Your task to perform on an android device: Go to the Wynk Music app & create a playlist with the name My Retro & add the recently play song
Image 0: 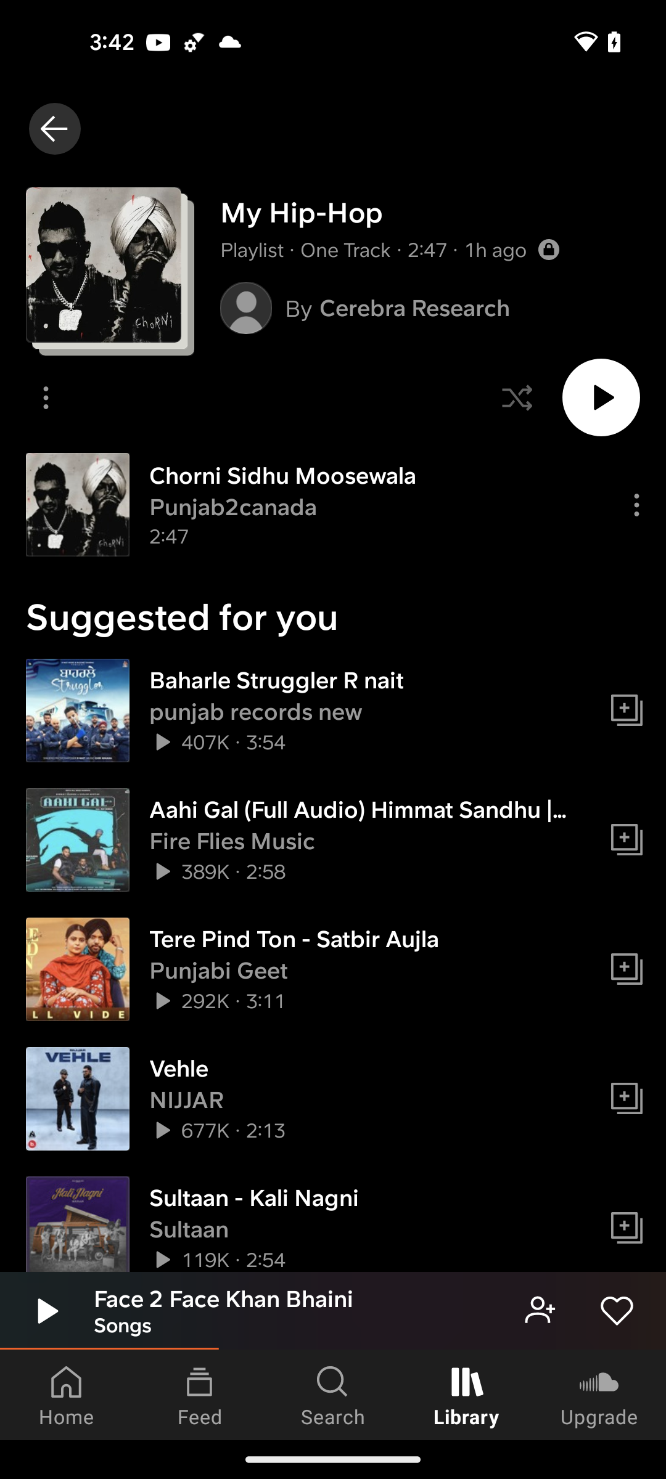
open the Wynk Music app
Step 0: open app "Wynk Music"
Image 1: 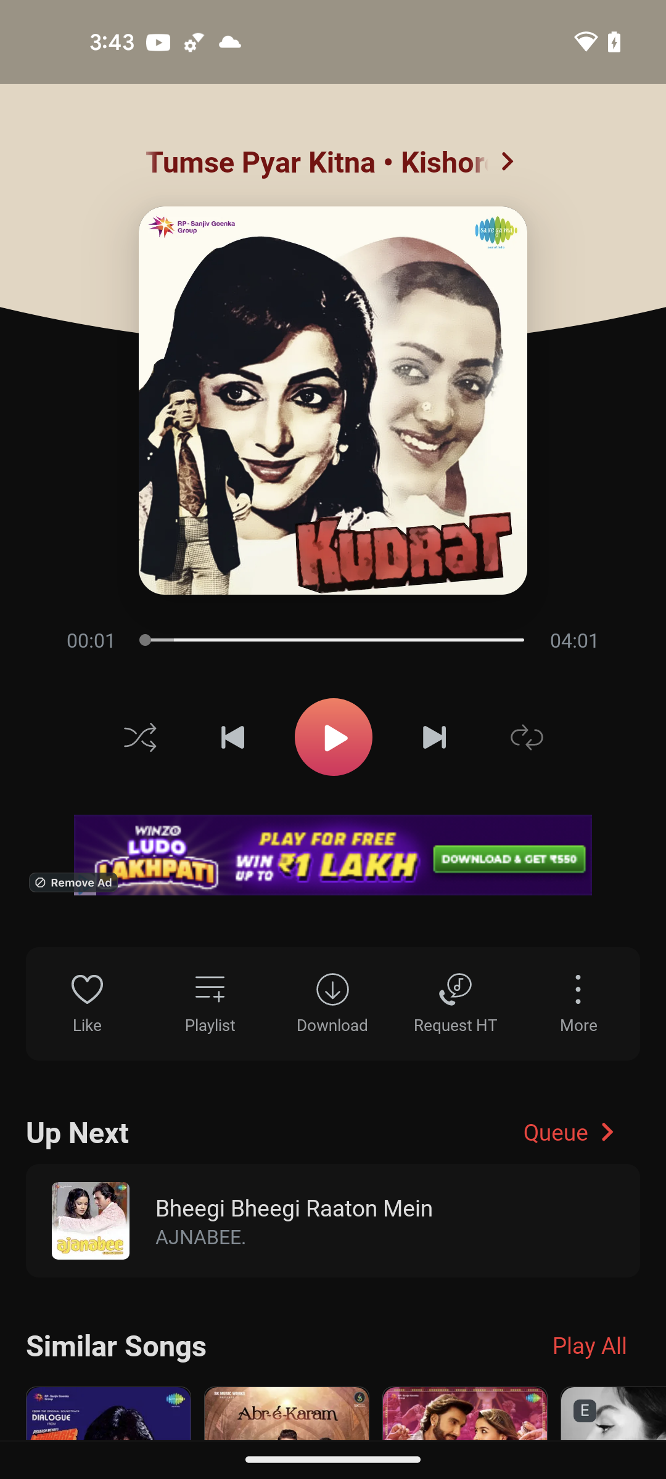
click on the Playlist icon
Step 1: click (210, 1004)
Image 2: 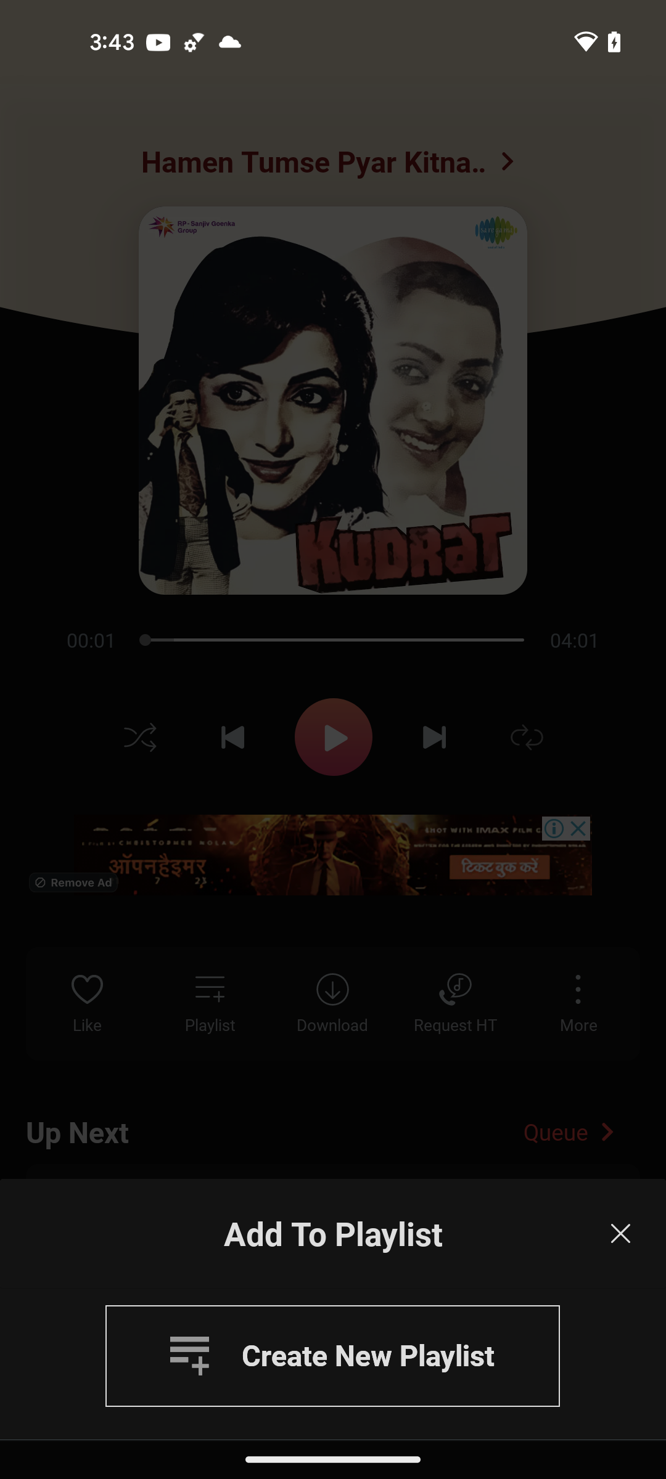
click on the Create Playlist option at the bottom of the screen
Step 2: click (368, 1347)
Image 5: 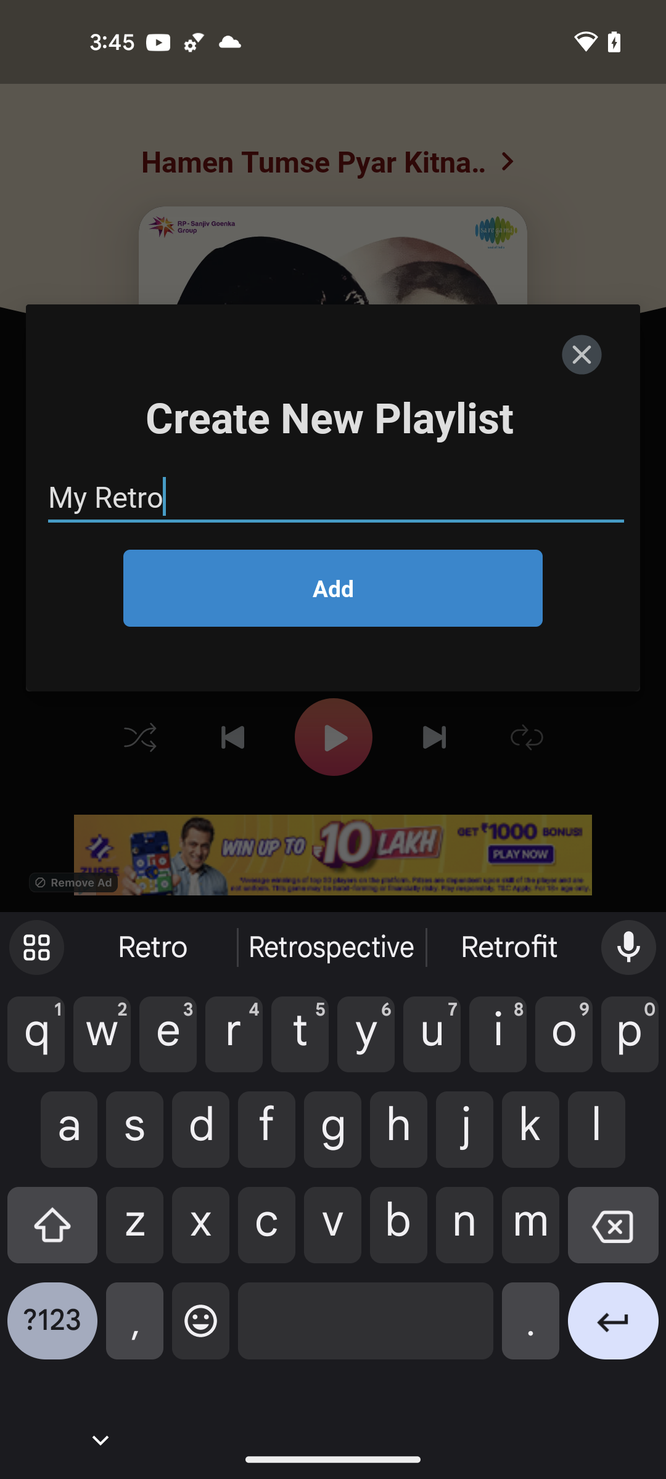
click on Add button
Step 5: click (332, 588)